Your task to perform on an android device: I'm going to start learning Portuguese so I can fill my time with something worthwhile. I've decided to use the Memrise app to study Portuguese.
Image 0: 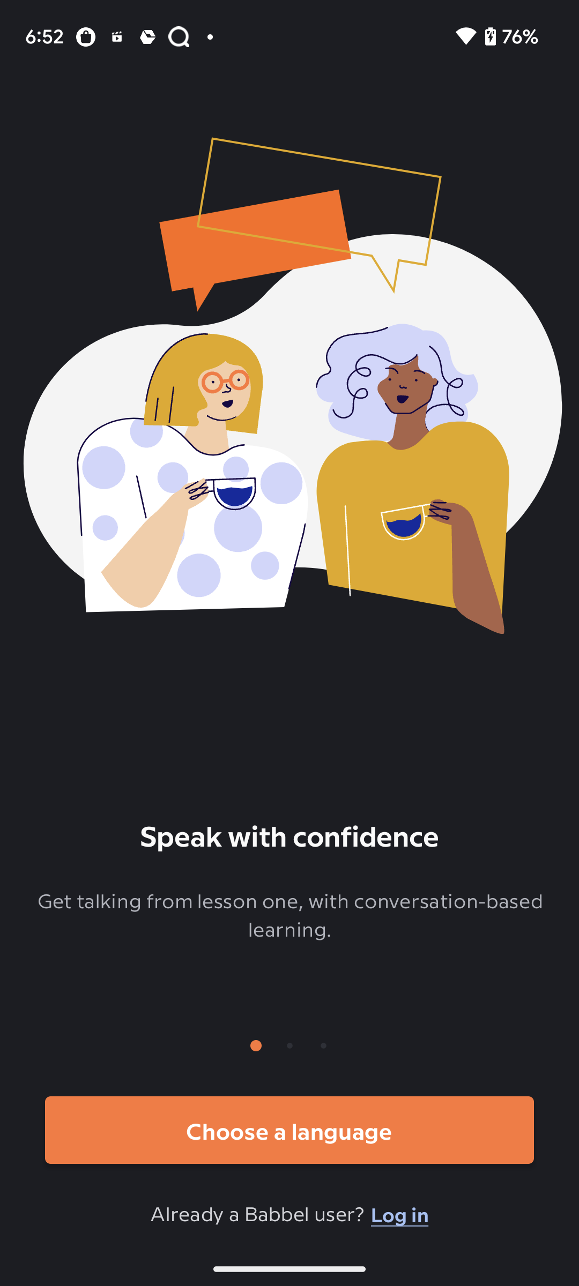
open Memrise app
Step 0: open app "Memrise"
Image 1: 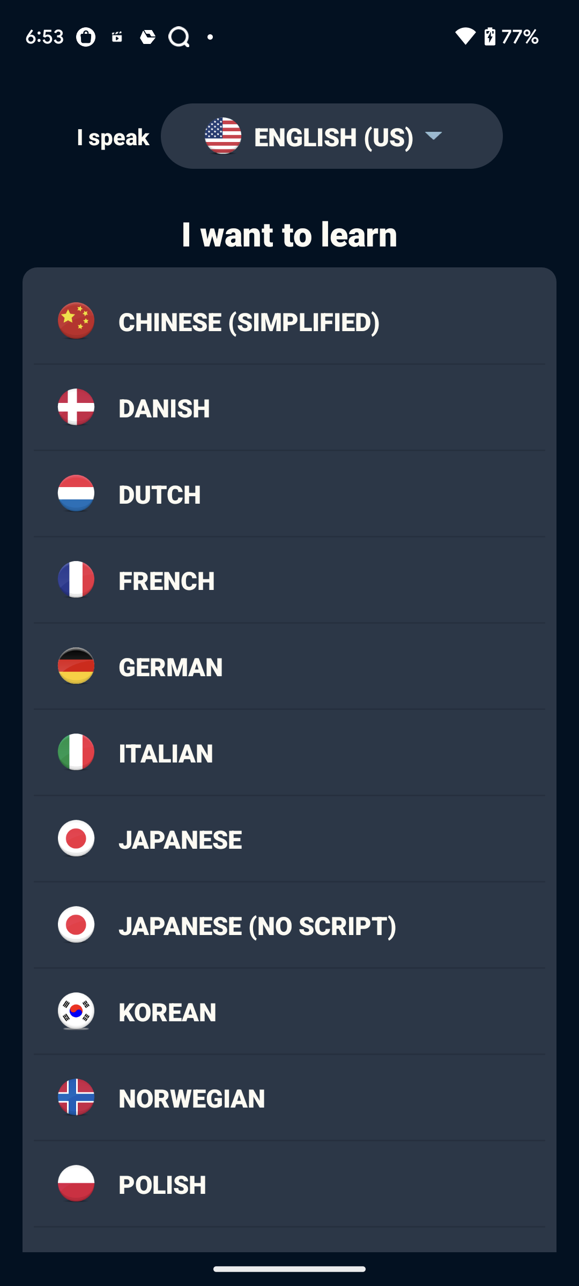
swipe up
Step 1: scroll down
Image 2: 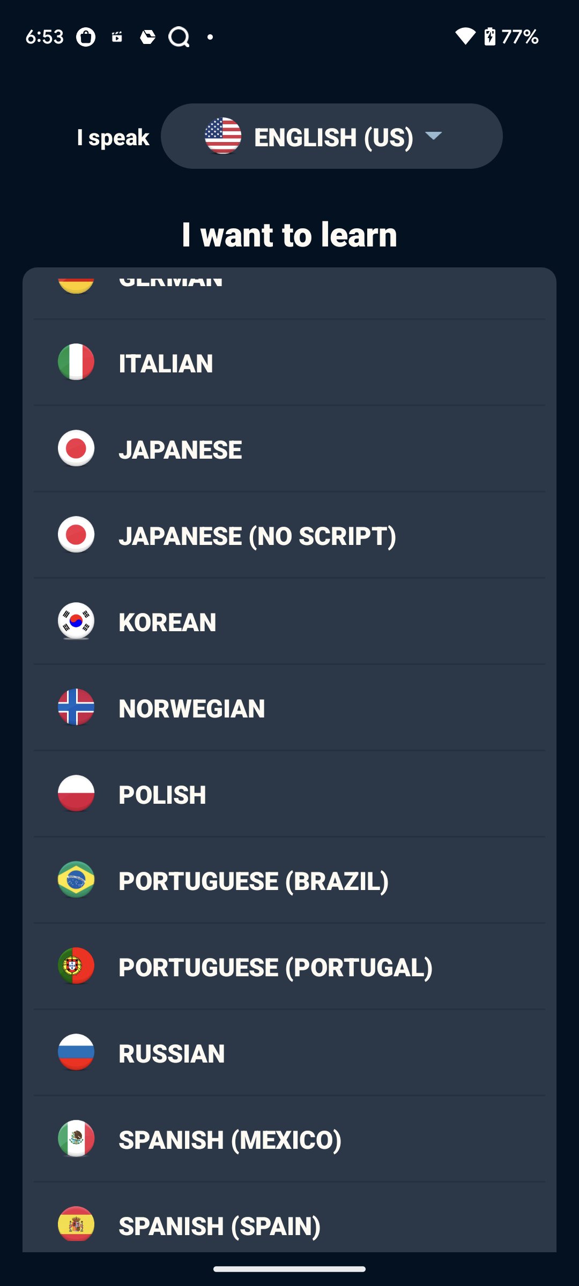
Choose the Portuguese (Brazil) language
Step 2: click (254, 880)